Your task to perform on an android device: I'd like to increase the font size so that it's easier to read.
Image 0: 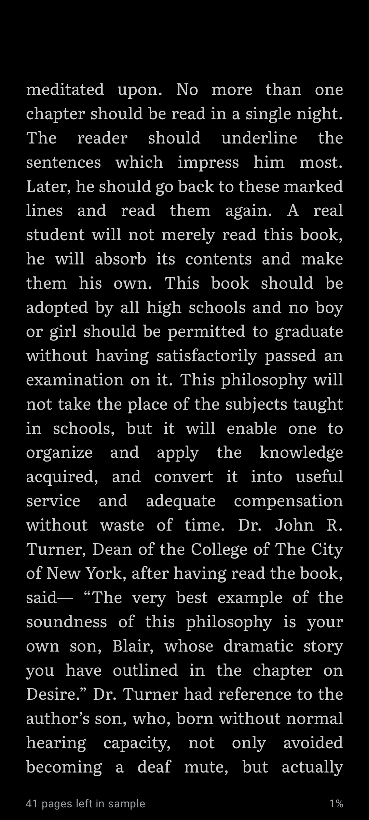
click on the page
Step 0: click (184, 433)
Image 1: 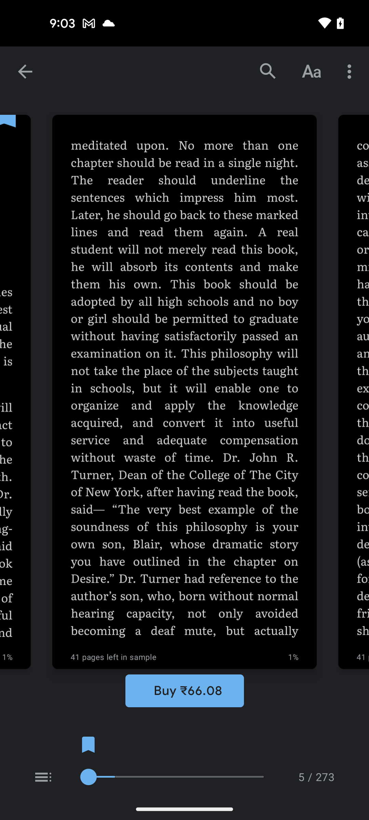
click on the font icon
Step 1: click (311, 71)
Image 2: 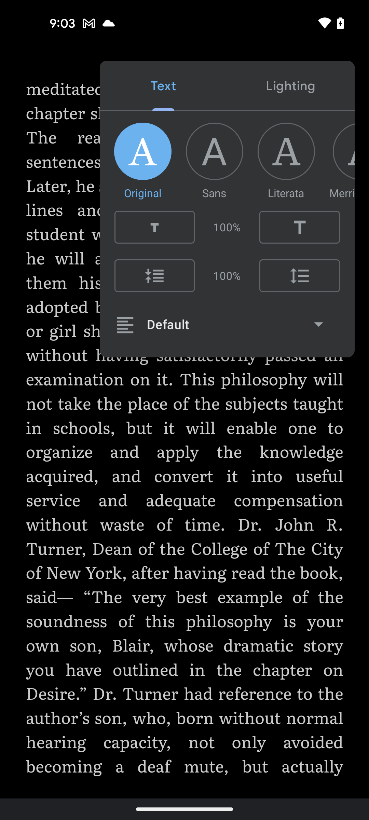
click on the big T font icon to increase the font size
Step 2: click (300, 227)
Image 3: 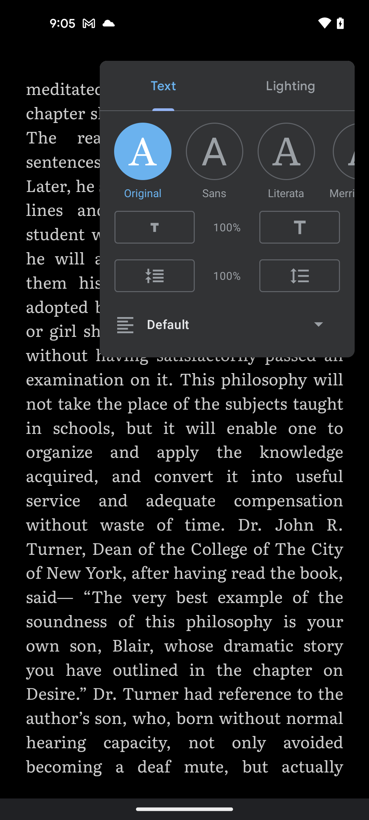
click on the big T font icon to increase the font size
Step 3: click (300, 227)